Your task to perform on an android device: I want to see Hindi language learning video.
Image 0: 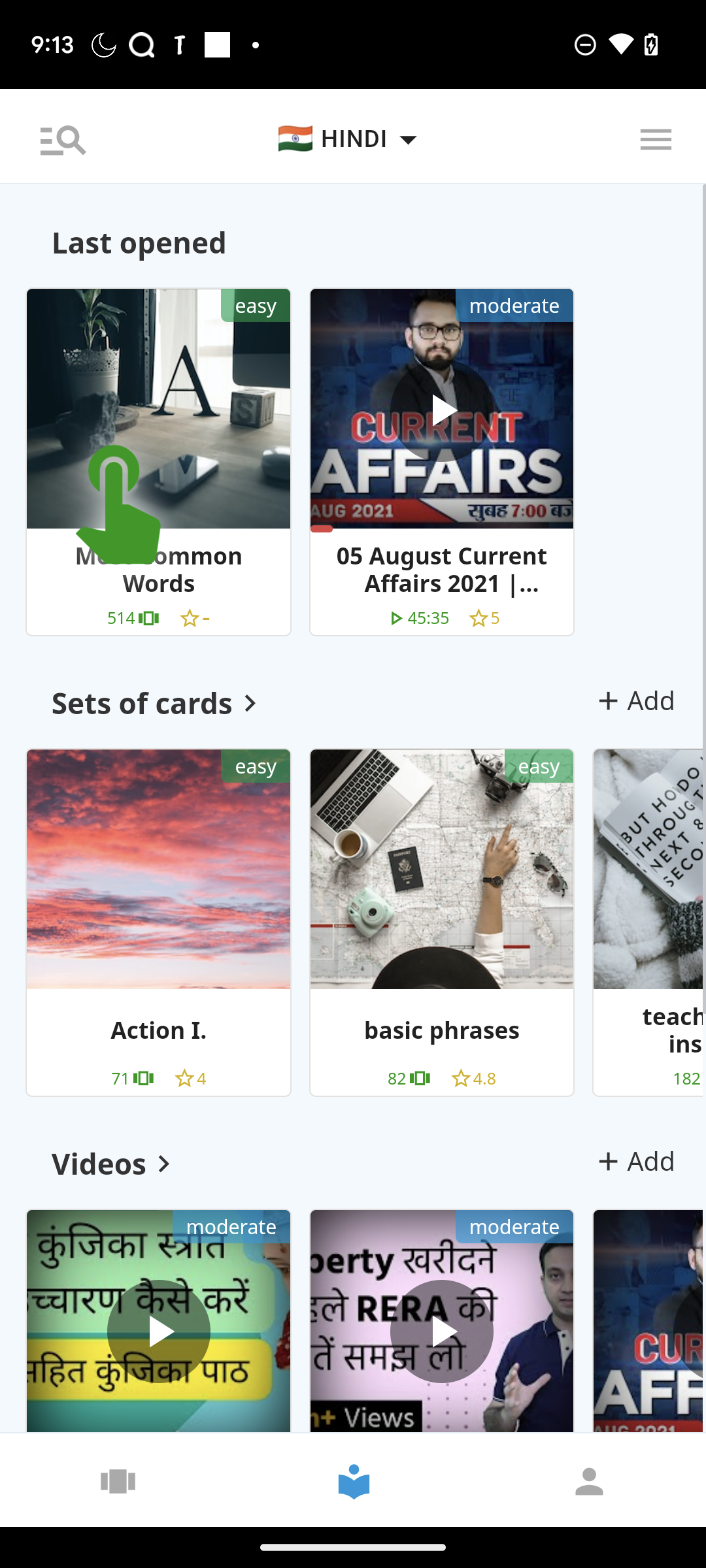
Swipe up to view videos.
Step 0: scroll down
Image 1: 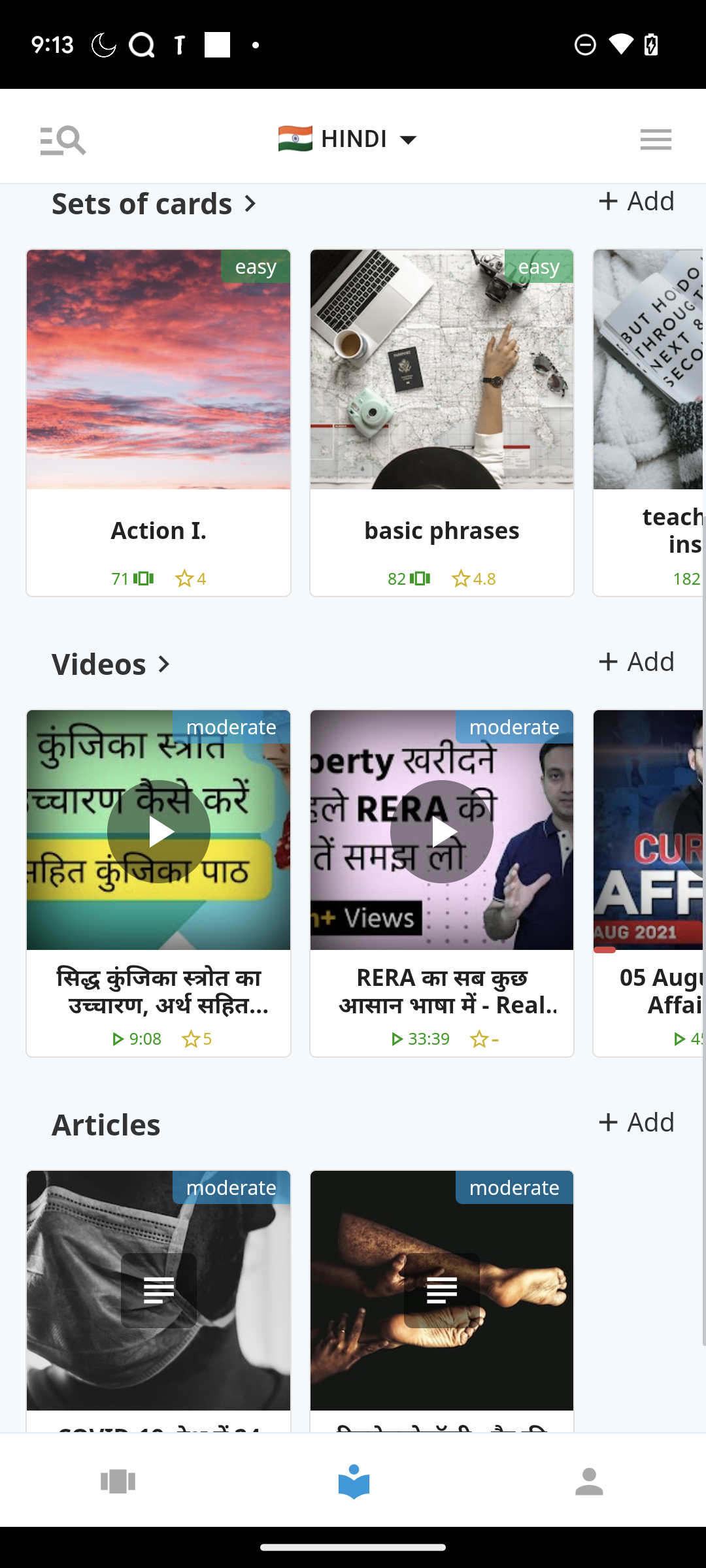
Click on the first video.
Step 1: click (158, 882)
Image 2: 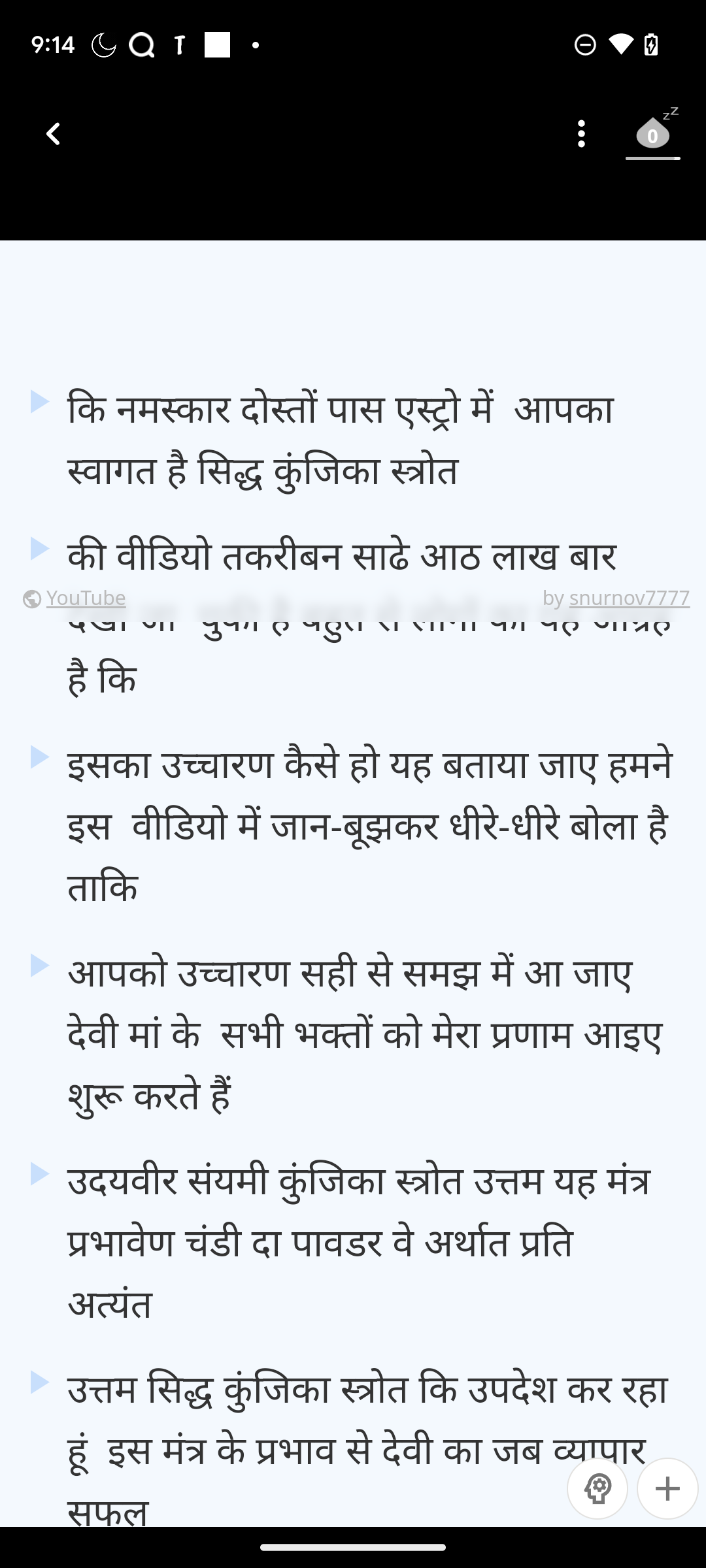
Click on the first video.
Step 2: wait